Your task to perform on an android device: I have to buy a gift for my friend Thomas, but I forgot the date. Search for the Thomas birthday event in the Calendar app. 
Image 0: 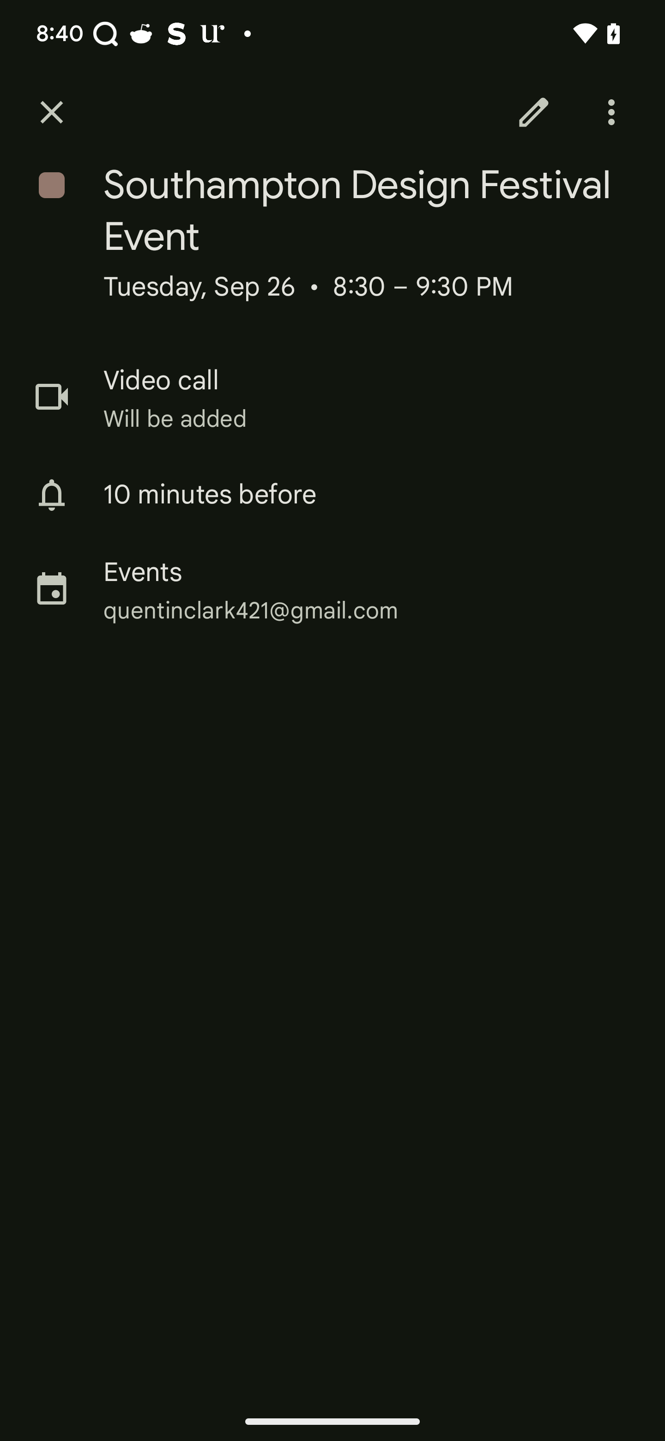
Go back to the previous page
Step 0: press back button
Image 1: 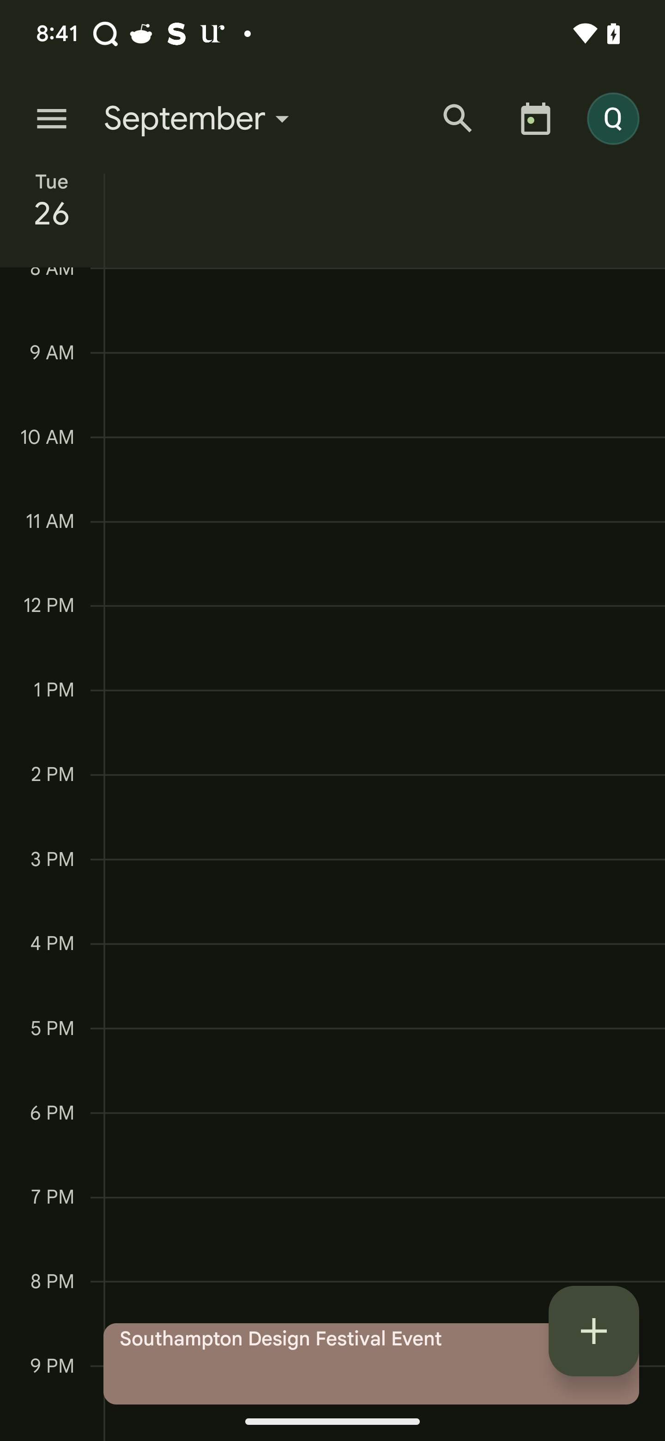
Go back to the previous page
Step 1: press back button
Image 2: 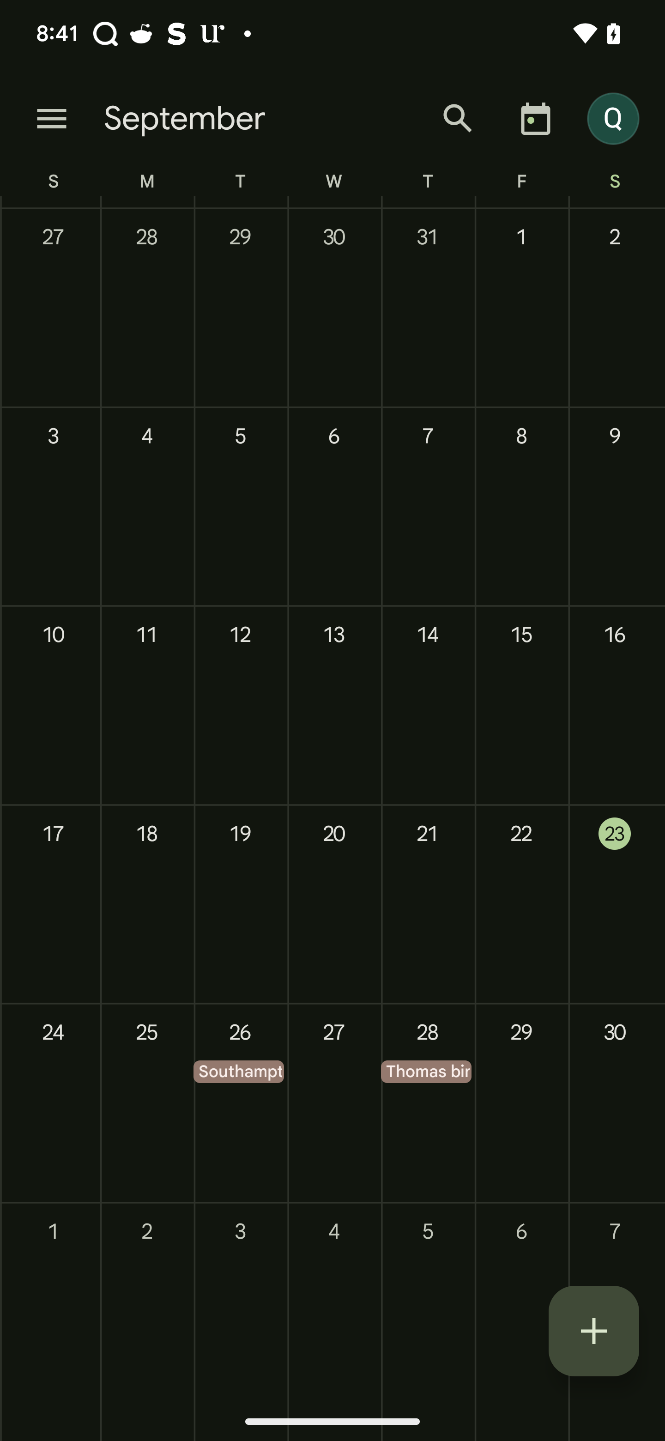
Click on the search icon 
Step 2: click (458, 118)
Image 4: 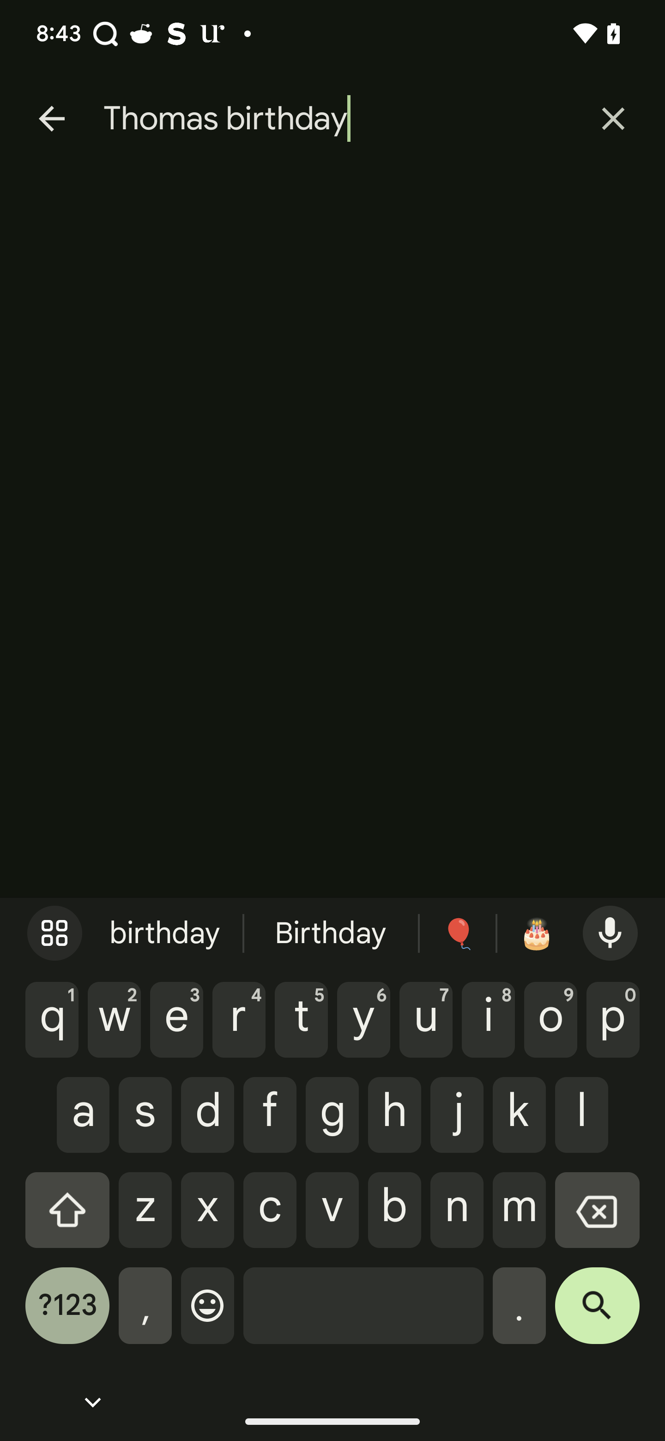
Click on the search button at the right corner of the keyboard
Step 4: click (597, 1315)